Your task to perform on an android device: I want to cook something for dinner; check for the Dinner Category dishes in the All recipes Cookbook app.
Image 0: 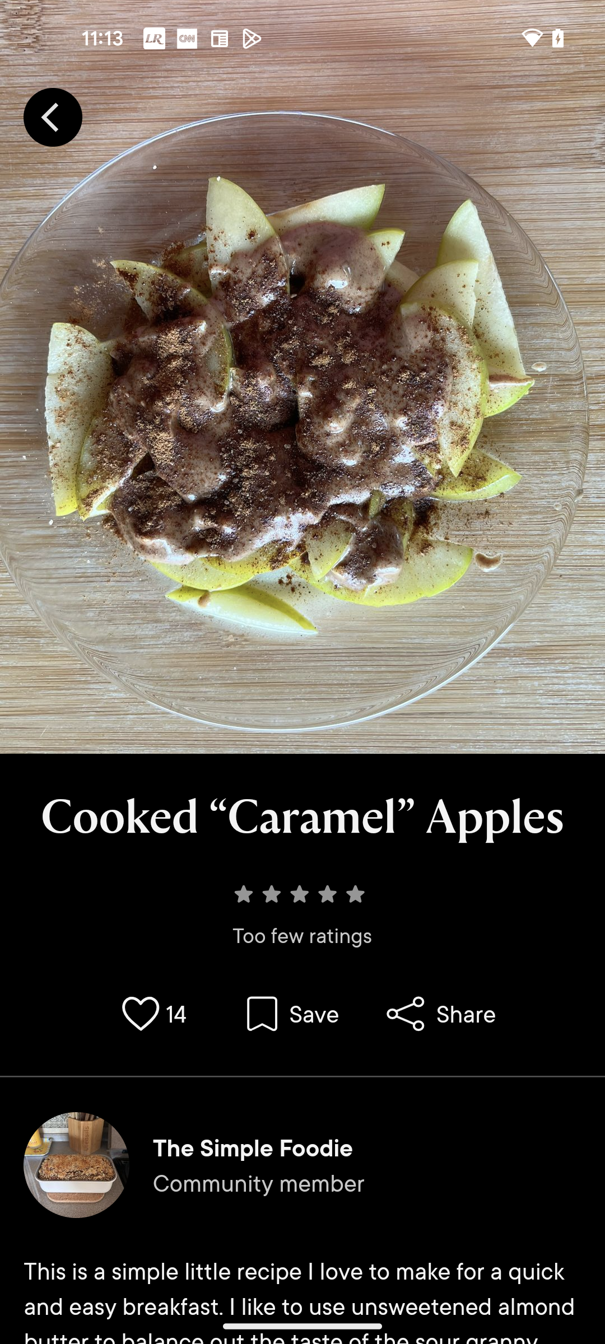
Open All recipes Cookbook app
Step 0: open app "All Recipes Cookbook"
Image 1: 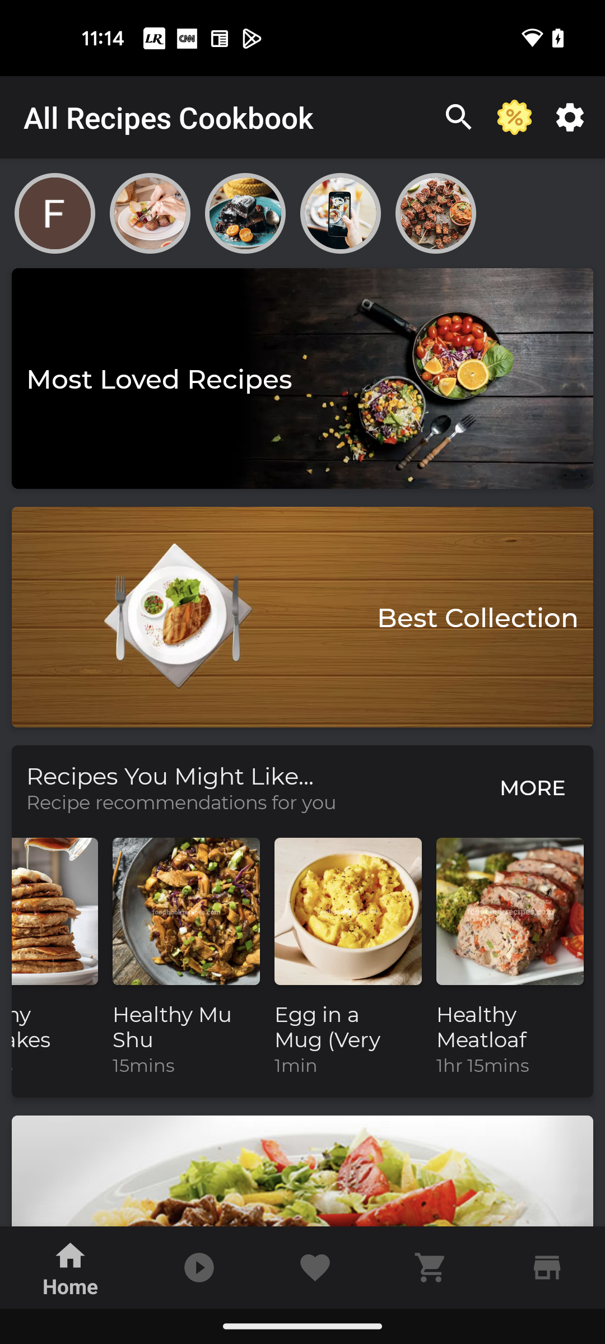
Swipe up for dinner category
Step 1: scroll down
Image 2: 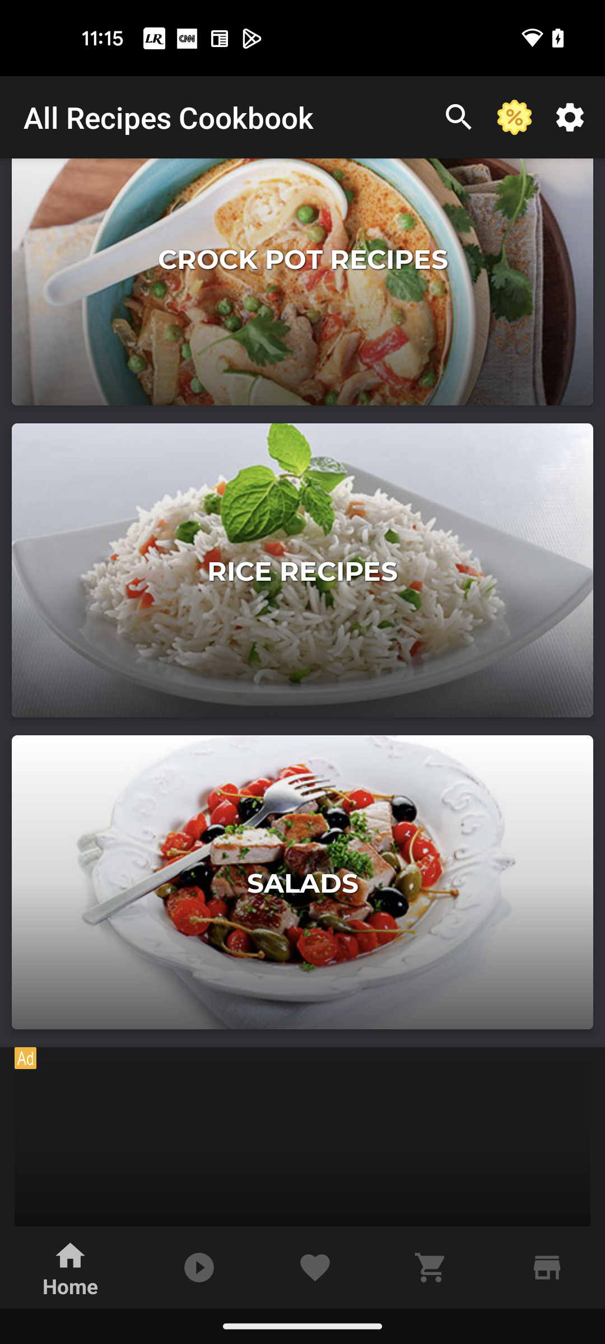
Swipe up for dinner category
Step 2: scroll down
Image 3: 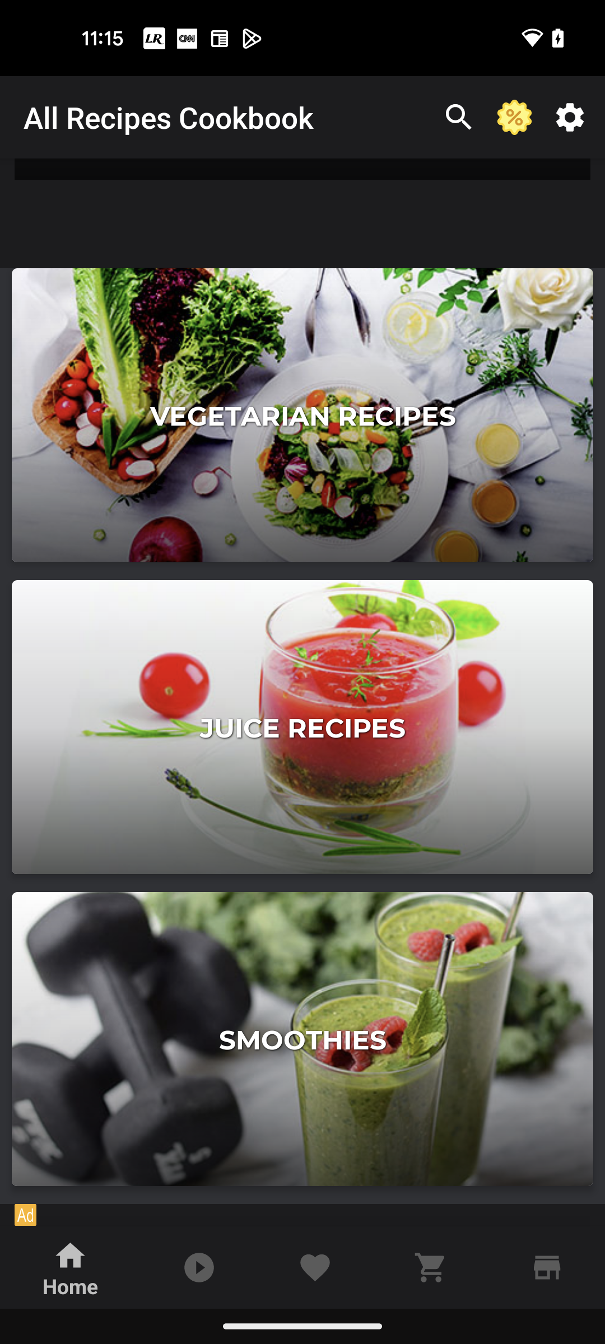
Swipe up for dinner category
Step 3: scroll down
Image 4: 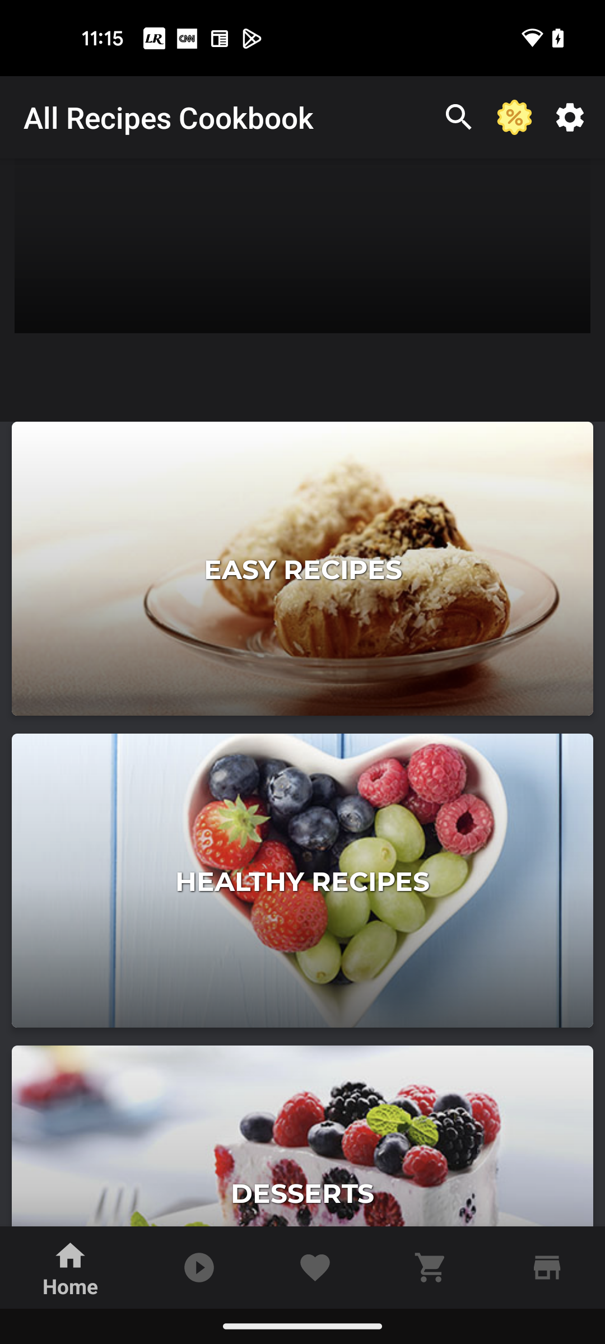
Swipe up for dinner category
Step 4: scroll down
Image 5: 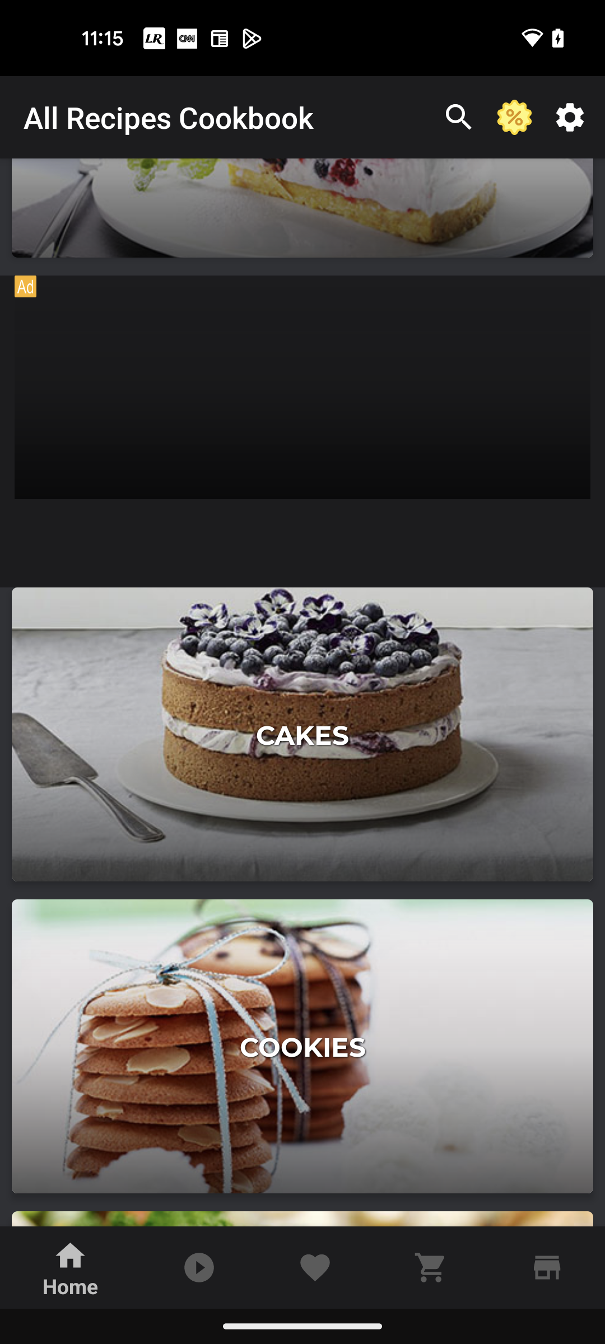
Swipe up for dinner category
Step 5: scroll down
Image 6: 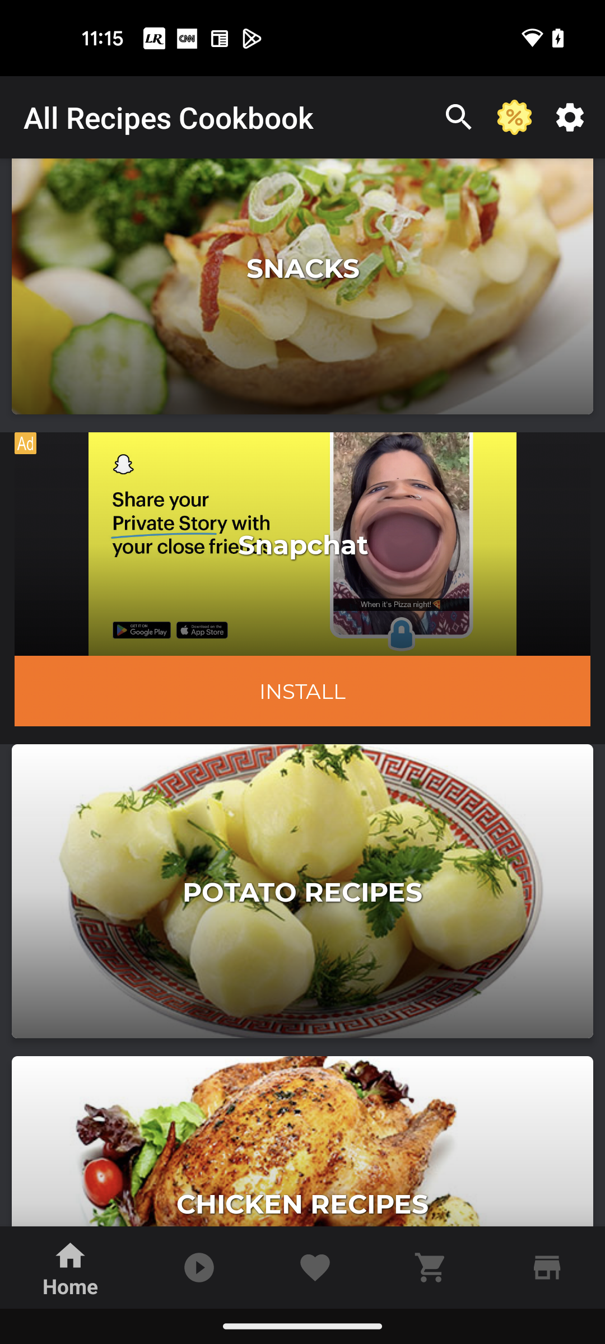
Swipe up for dinner category
Step 6: scroll down
Image 7: 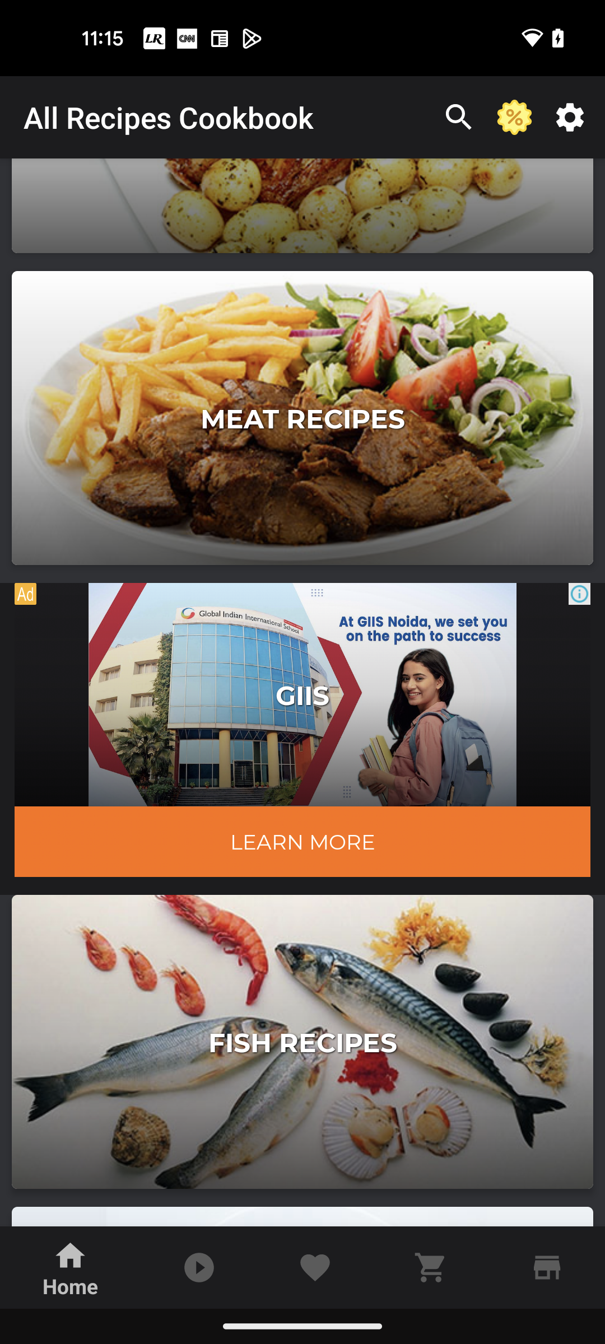
Swipe up for dinner category
Step 7: scroll down
Image 8: 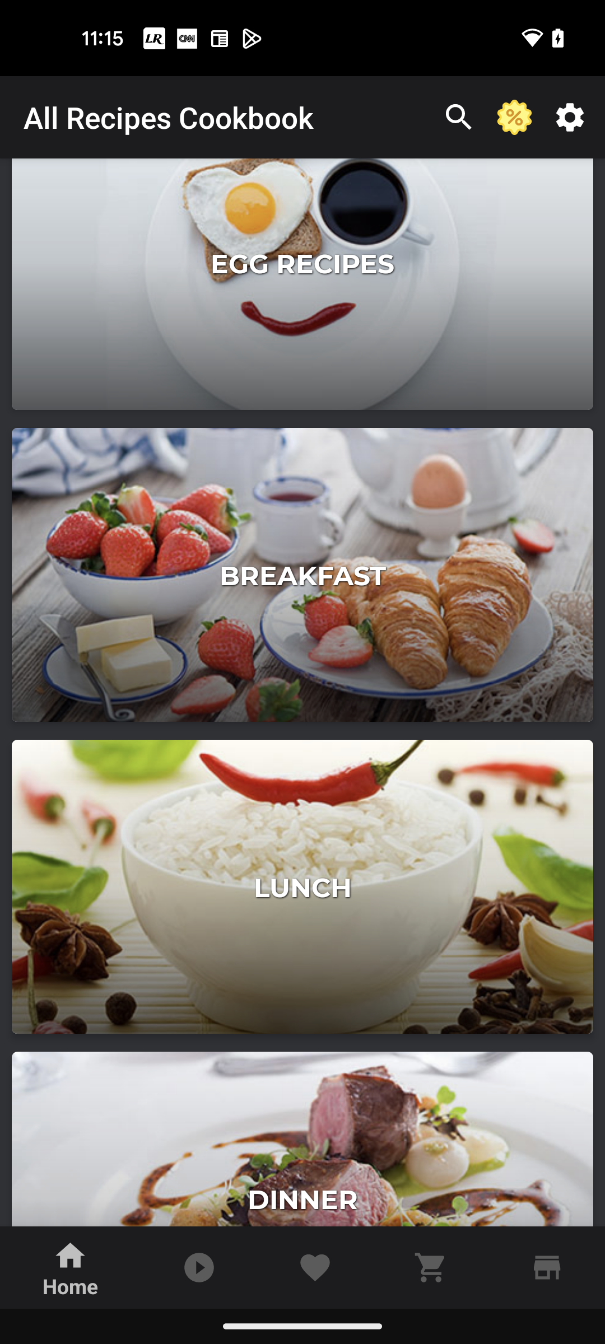
Swipe up for dinner category
Step 8: scroll down
Image 9: 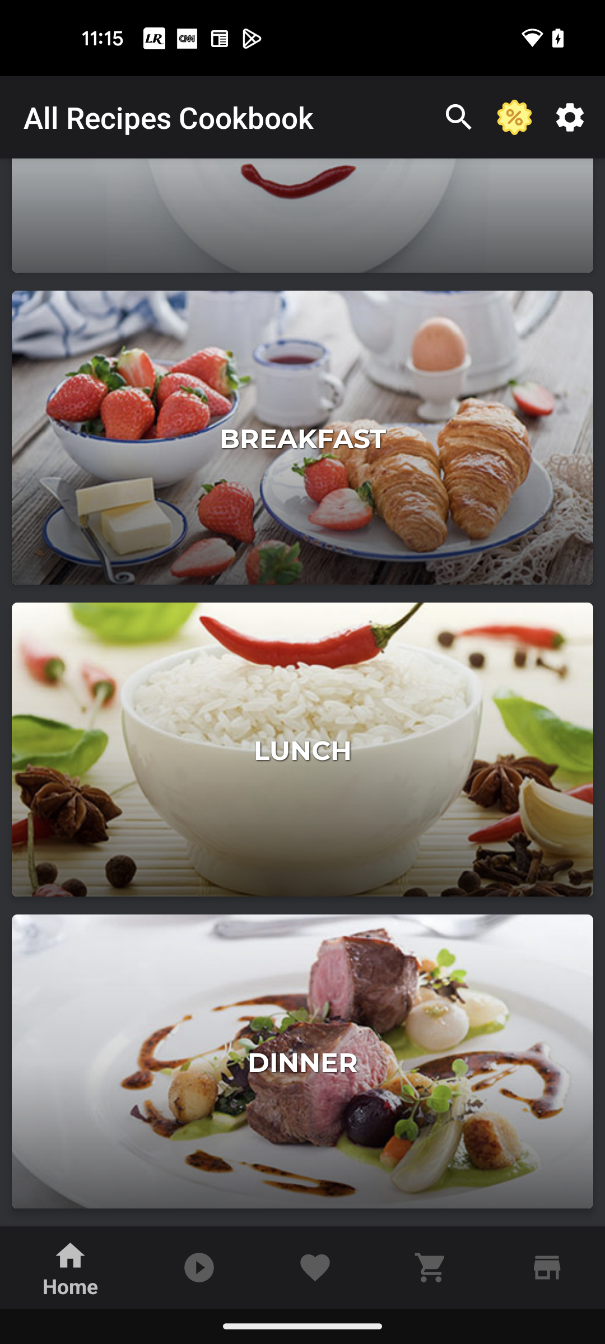
Go to the Dinner category
Step 9: click (302, 1061)
Image 11: 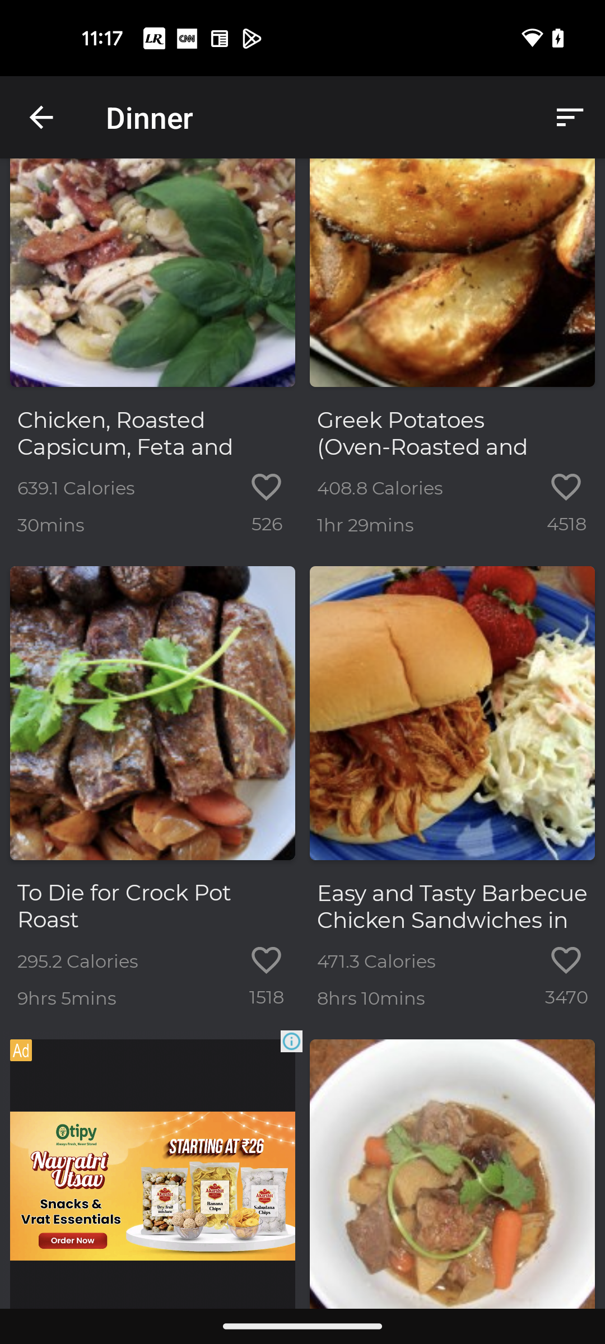
Swipe up for all recipe
Step 11: scroll down
Image 12: 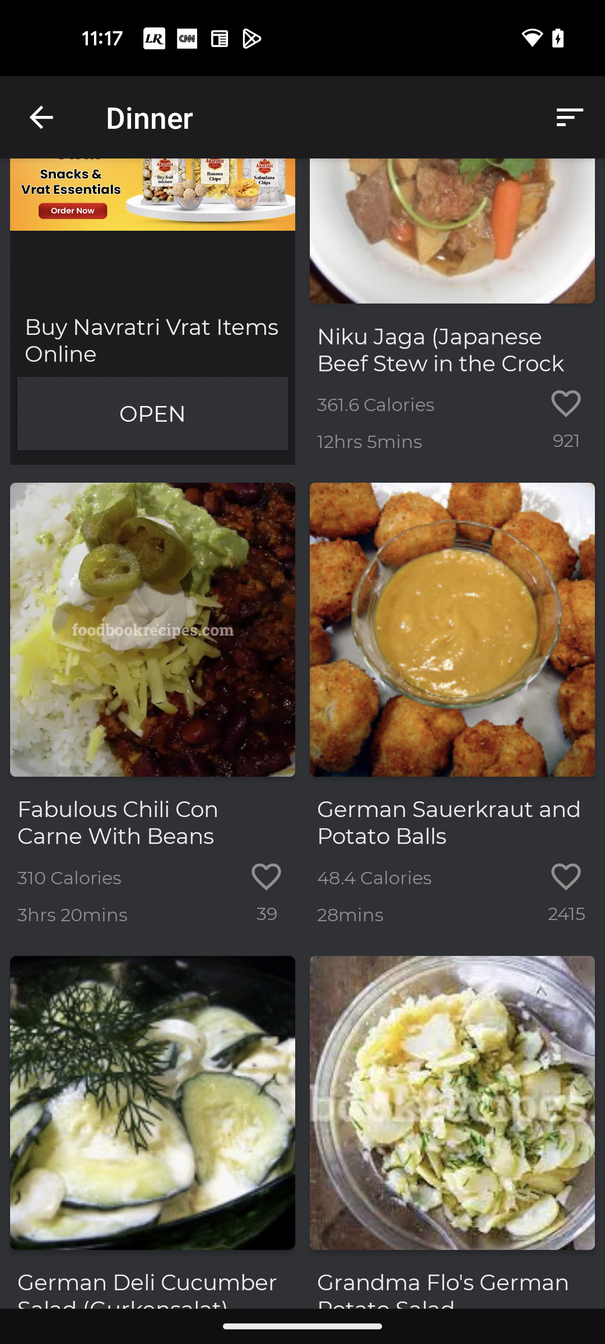
Swipe up for all recipe
Step 12: scroll down
Image 13: 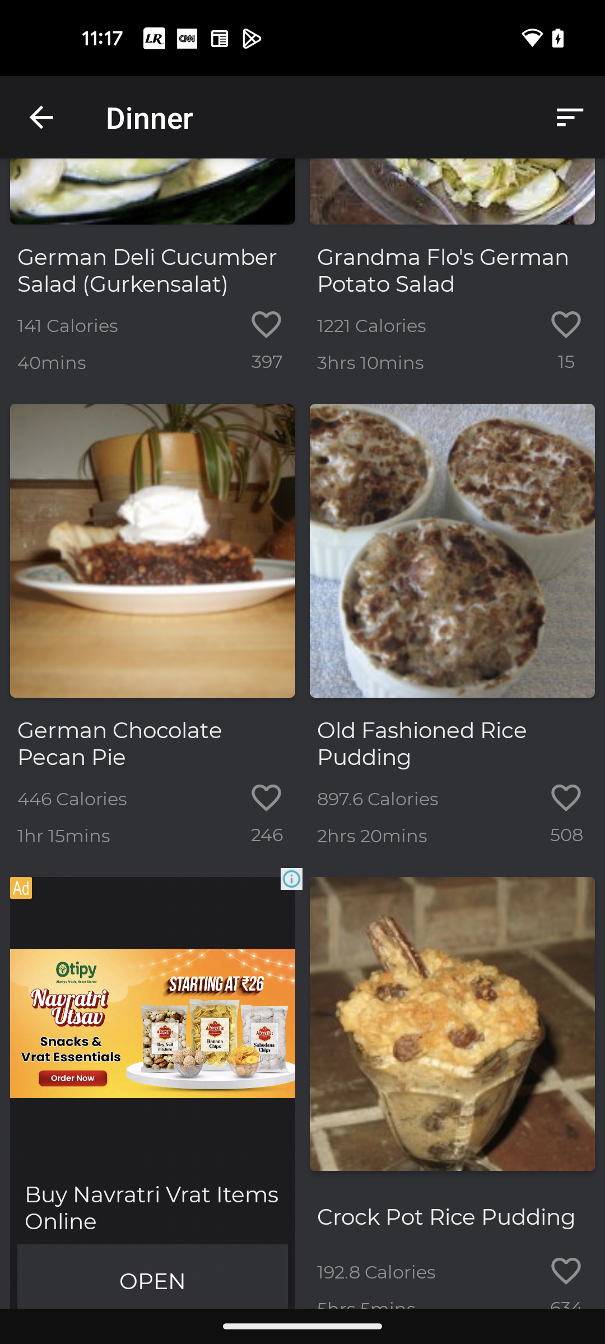
Swipe up for all recipe
Step 13: scroll down
Image 14: 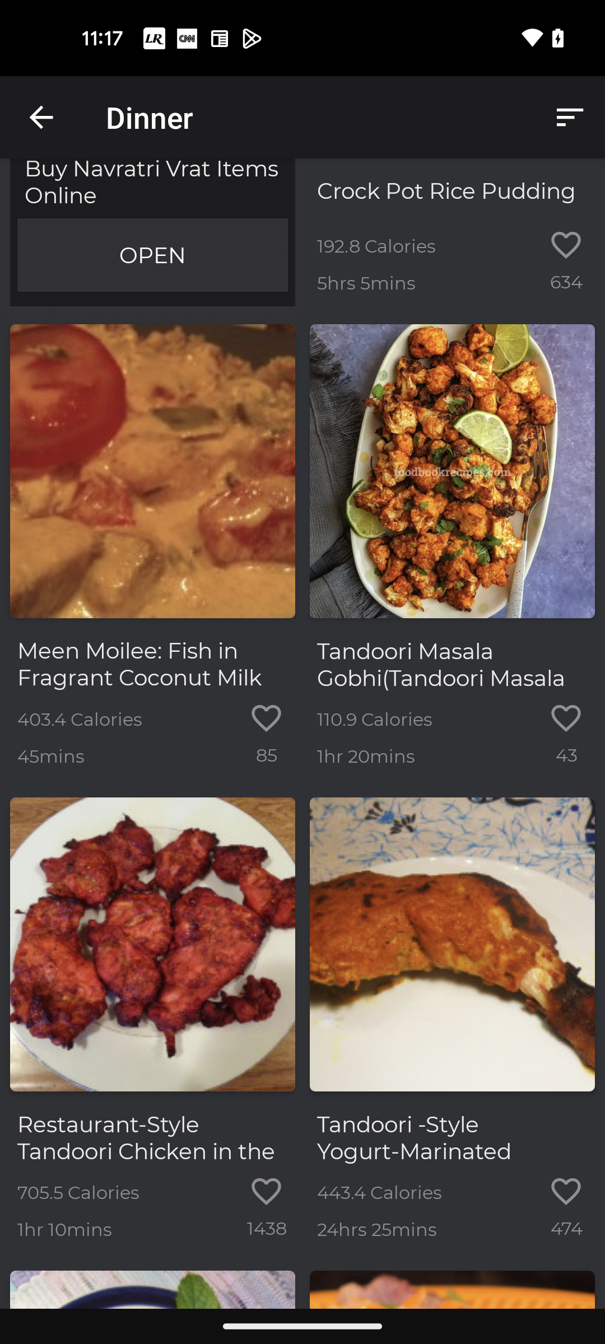
Swipe up for all recipe
Step 14: scroll down